Your task to perform on an android device: I am planning to build my own dart room, for which I first need a rotary hammer. Search for a rotary hammer in the top-most hardware app.
Image 0: 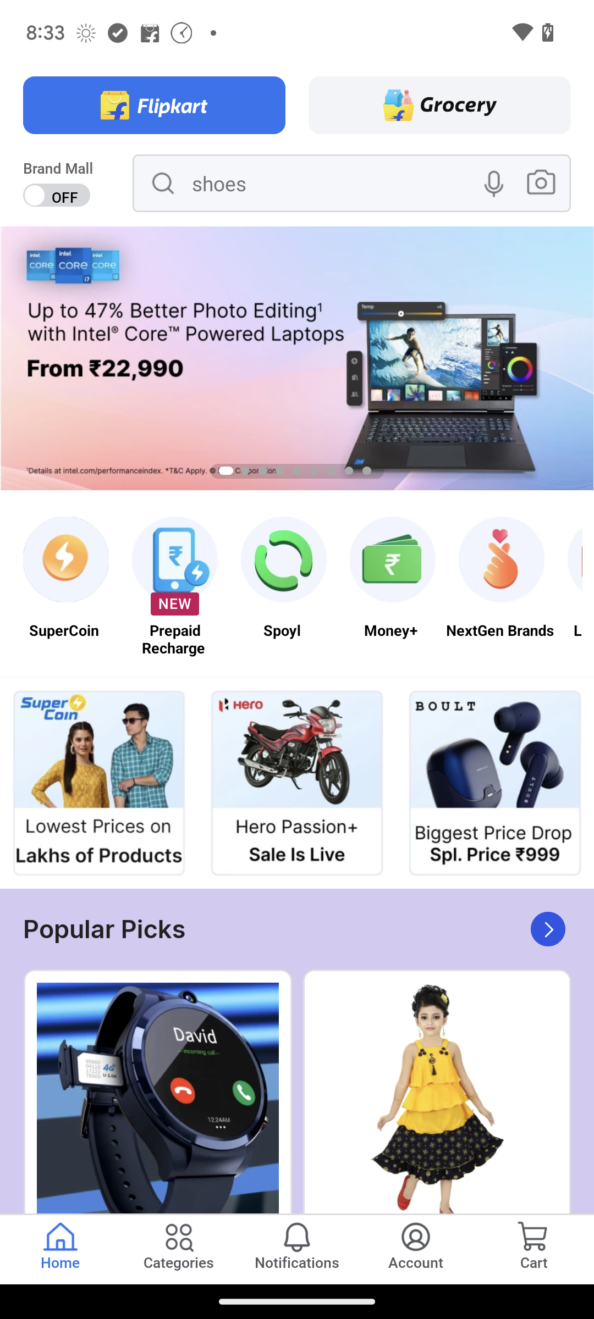
Open the top-most hardware app.
Step 0: open app "Top-Most Hardware"
Image 1: 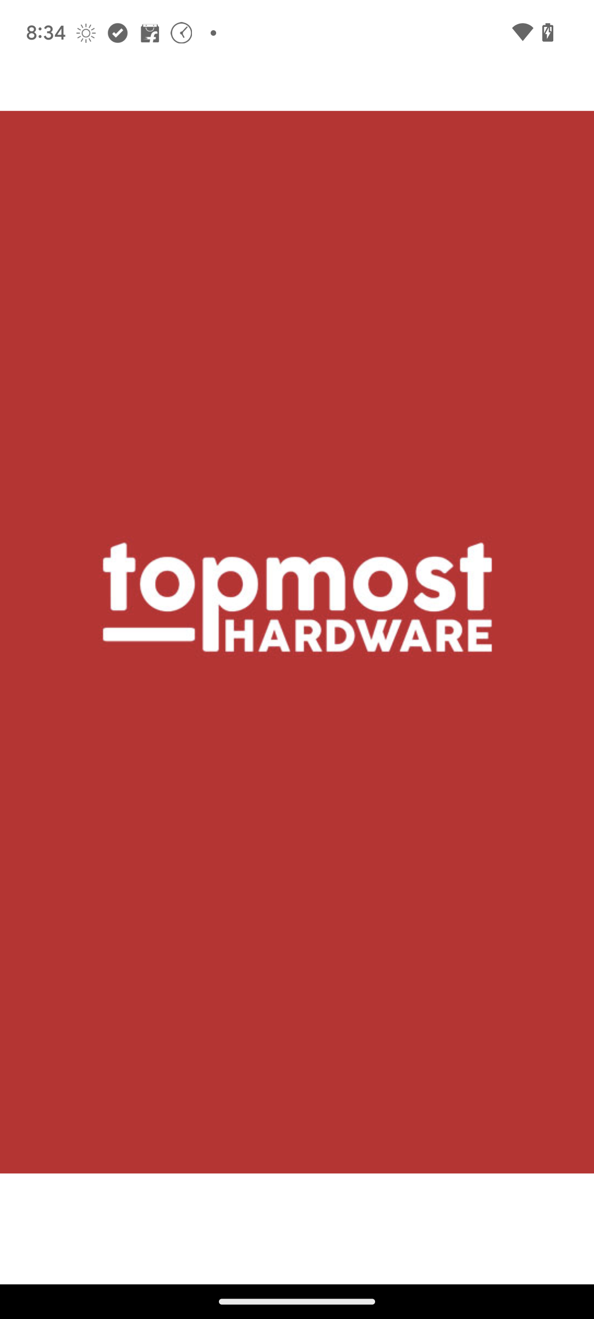
Open the top-most hardware app.
Step 1: wait
Image 2: 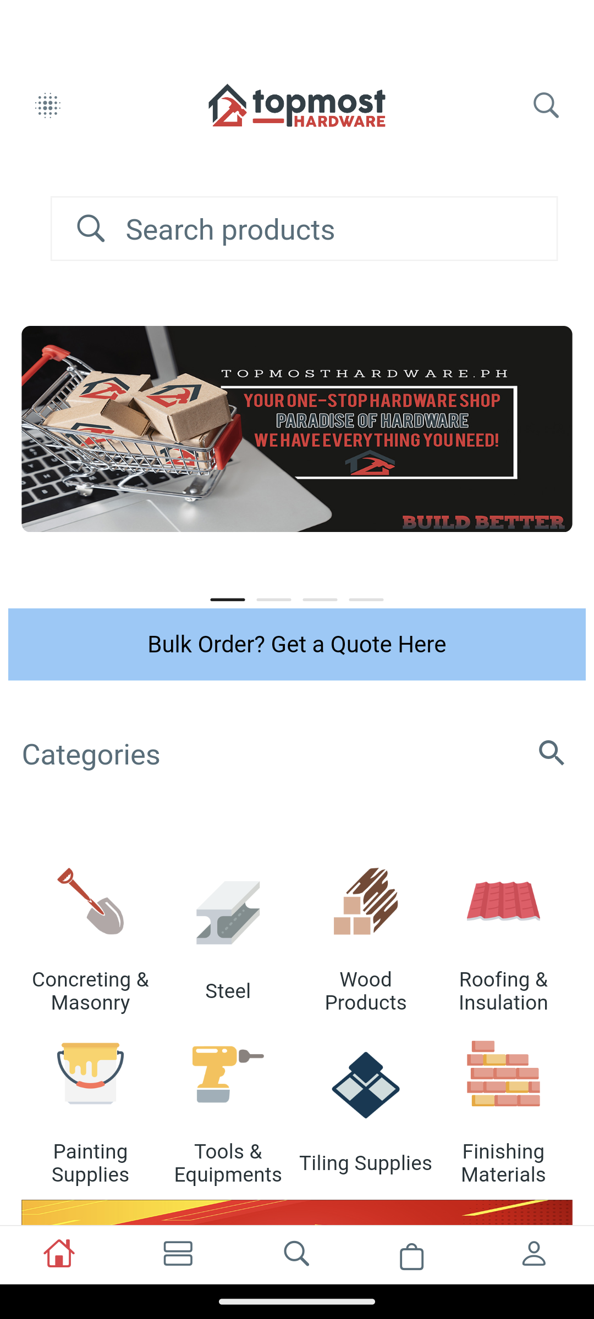
Click on the search bar at the top.
Step 2: click (297, 228)
Image 3: 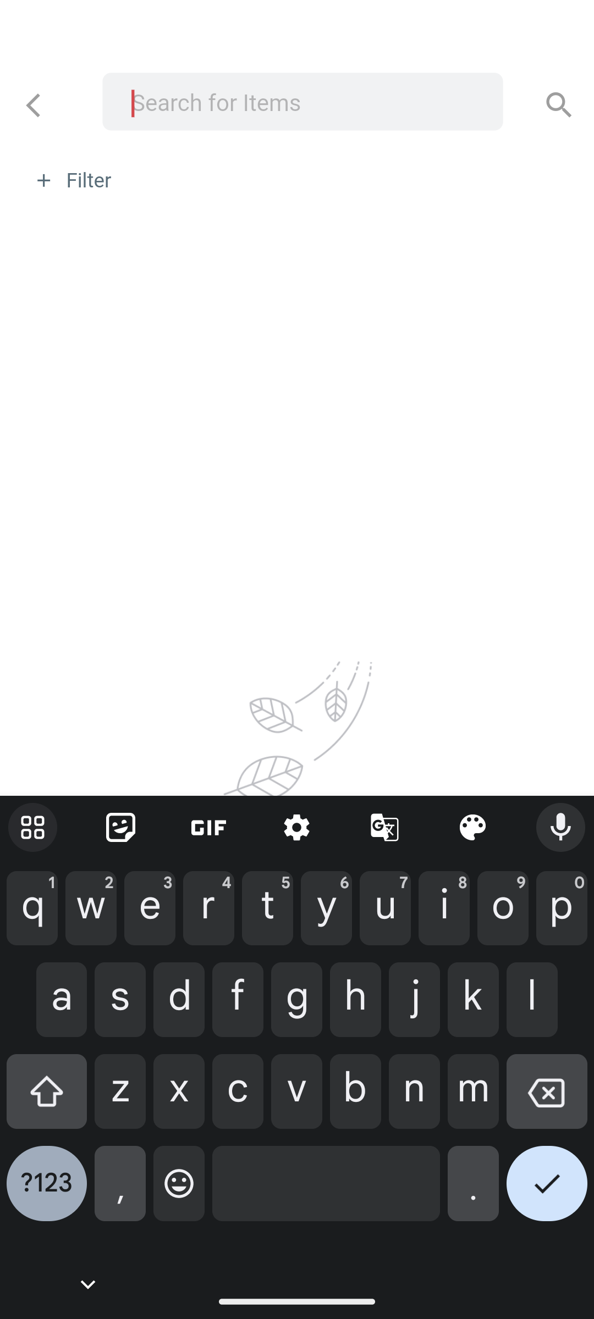
Enter the item, which is a rotary hammer.
Step 3: type "Rotary Hammer"
Image 4: 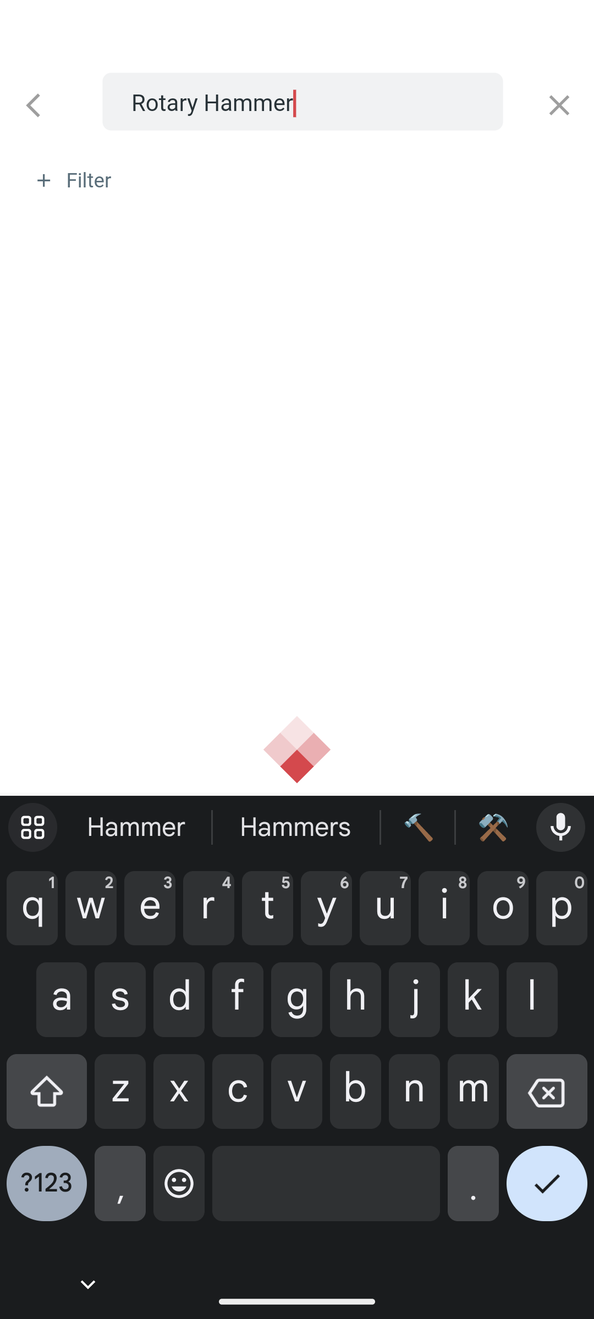
Click on the tick button on the keyboard.
Step 4: click (547, 1192)